Your task to perform on an android device: Please direct me from antwerp to brussels in the correct way as I'm not familiar with the directions.
Image 0: 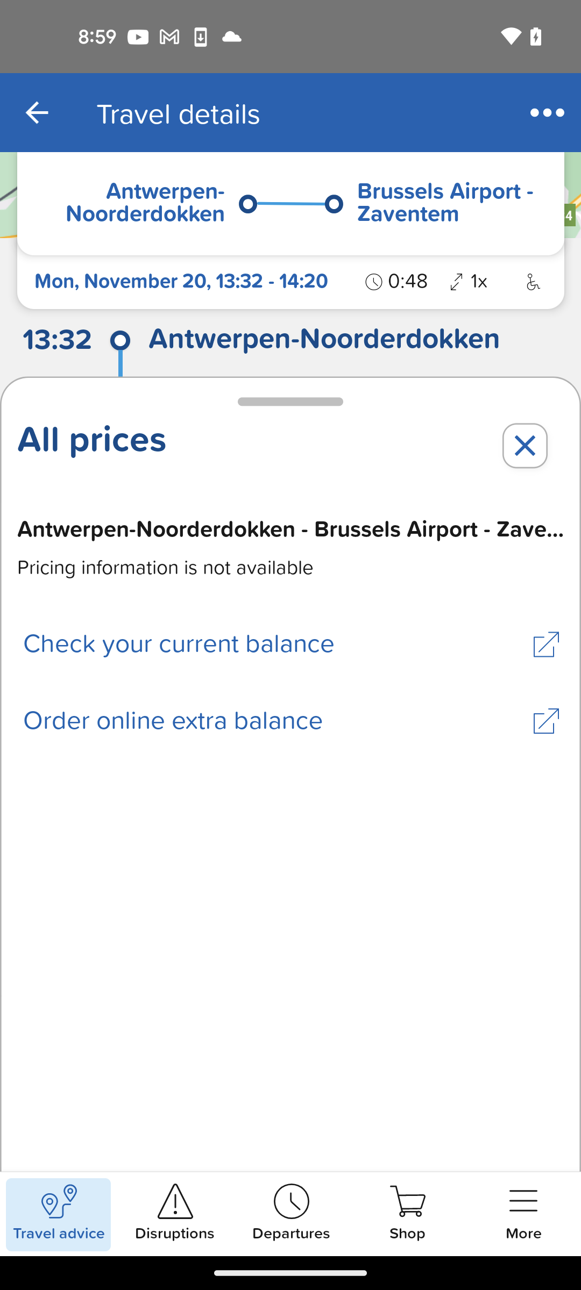
Tap on the cross icon to close the current page
Step 0: click (525, 445)
Image 1: 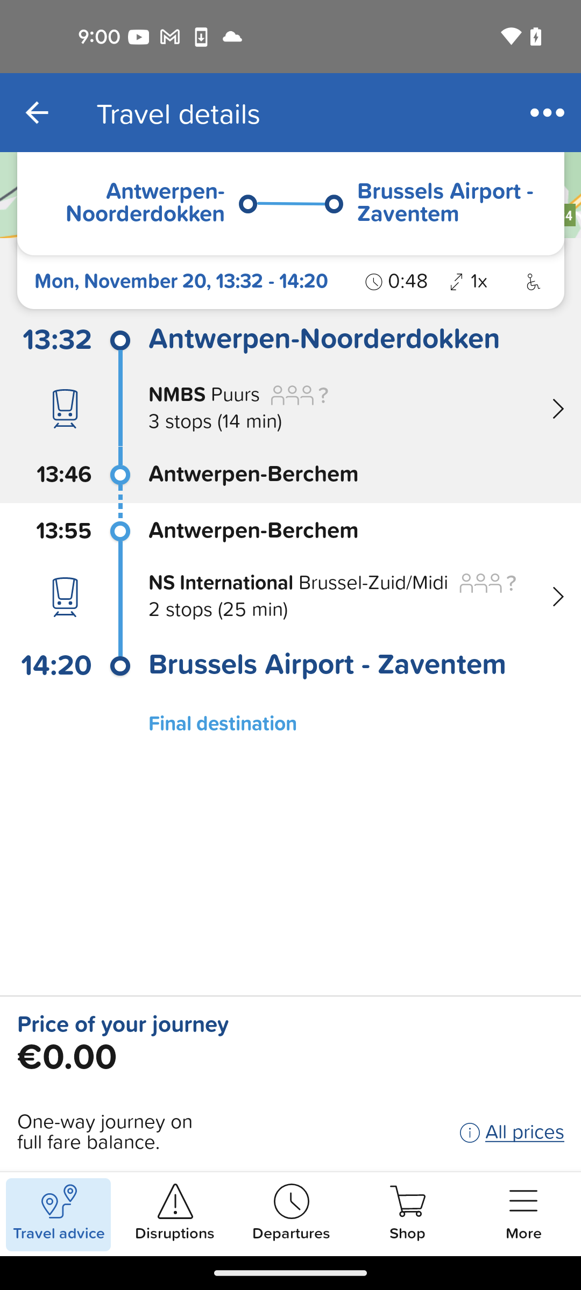
Swipe down to view the directions
Step 1: scroll up